Your task to perform on an android device: Open the solid Explorer and rename the Music  to song 
Image 0: 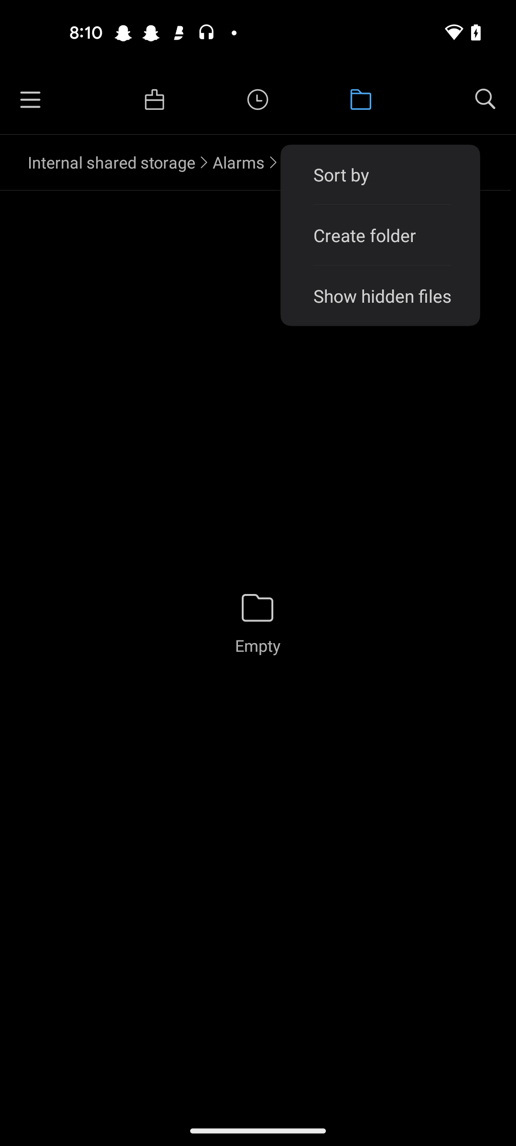
open solid explorer app
Step 0: open app "Solid Explorer"
Image 1: 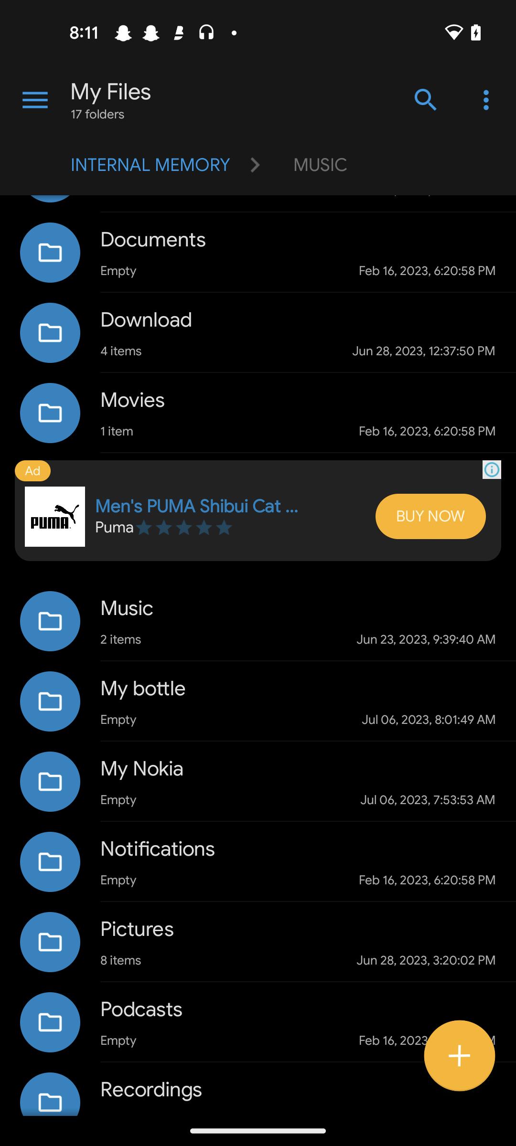
Click on the Music icon
Step 1: click (50, 621)
Image 2: 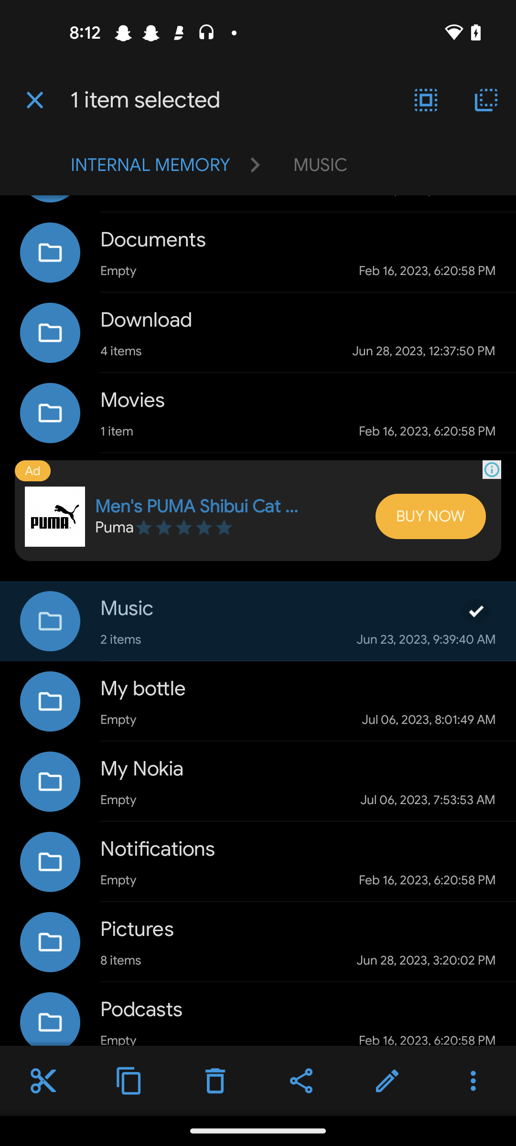
Click on the Edit icon
Step 2: click (298, 1087)
Image 3: 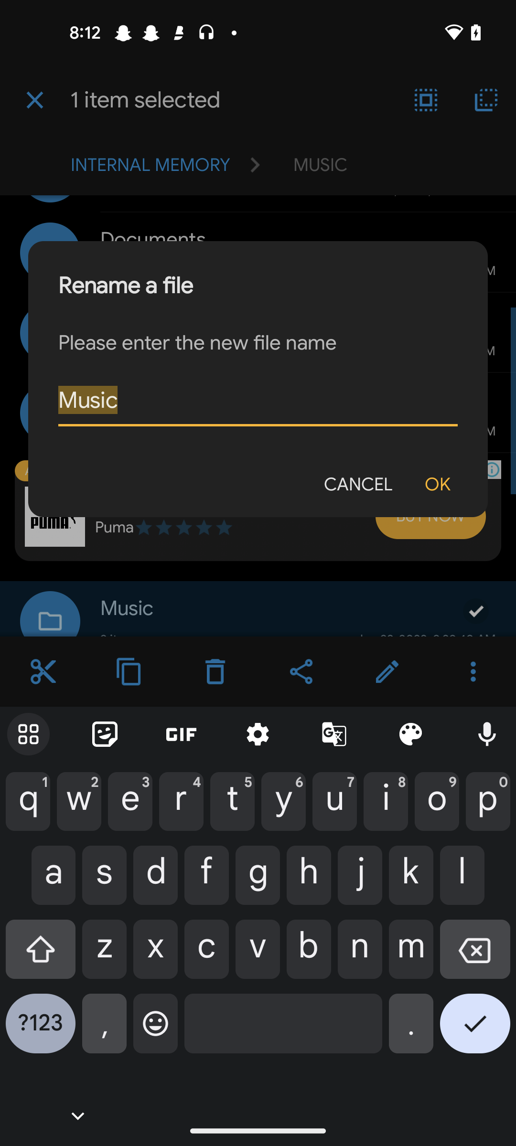
Click on the back icon to clear the text bar
Step 3: click (475, 956)
Image 4: 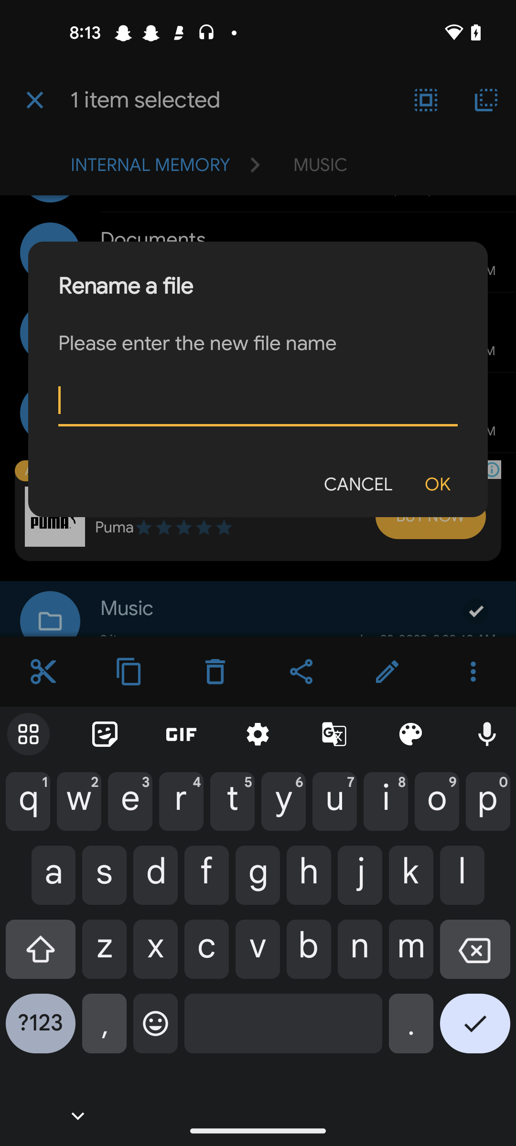
Enter folder name as songs 
Step 4: type "songs"
Image 5: 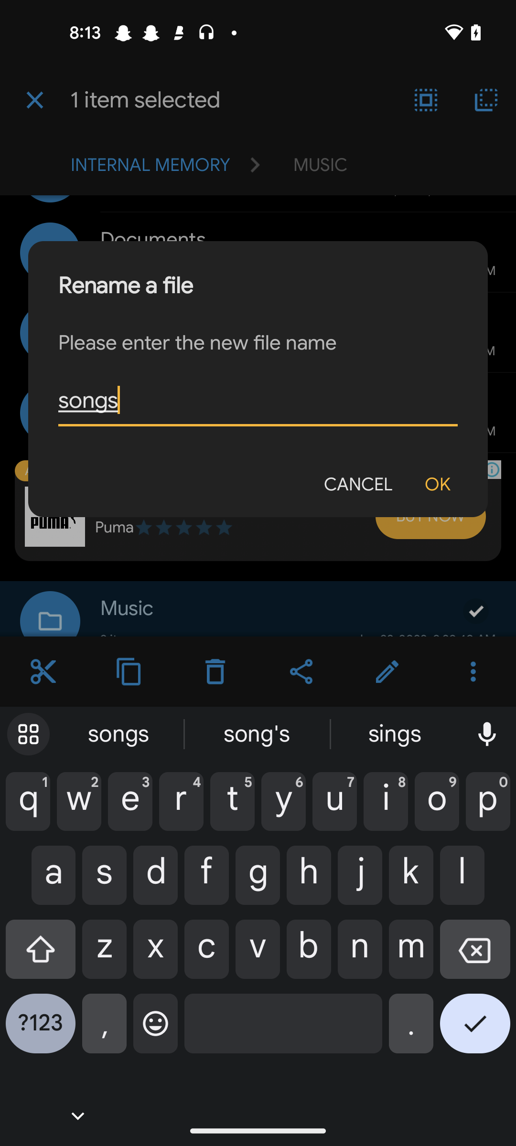
Click on the ok button 
Step 5: click (475, 1030)